Your task to perform on an android device: As quickly as possible, I want to get to london. Utilizing the Trainline app, view the bus's information.
Image 0: 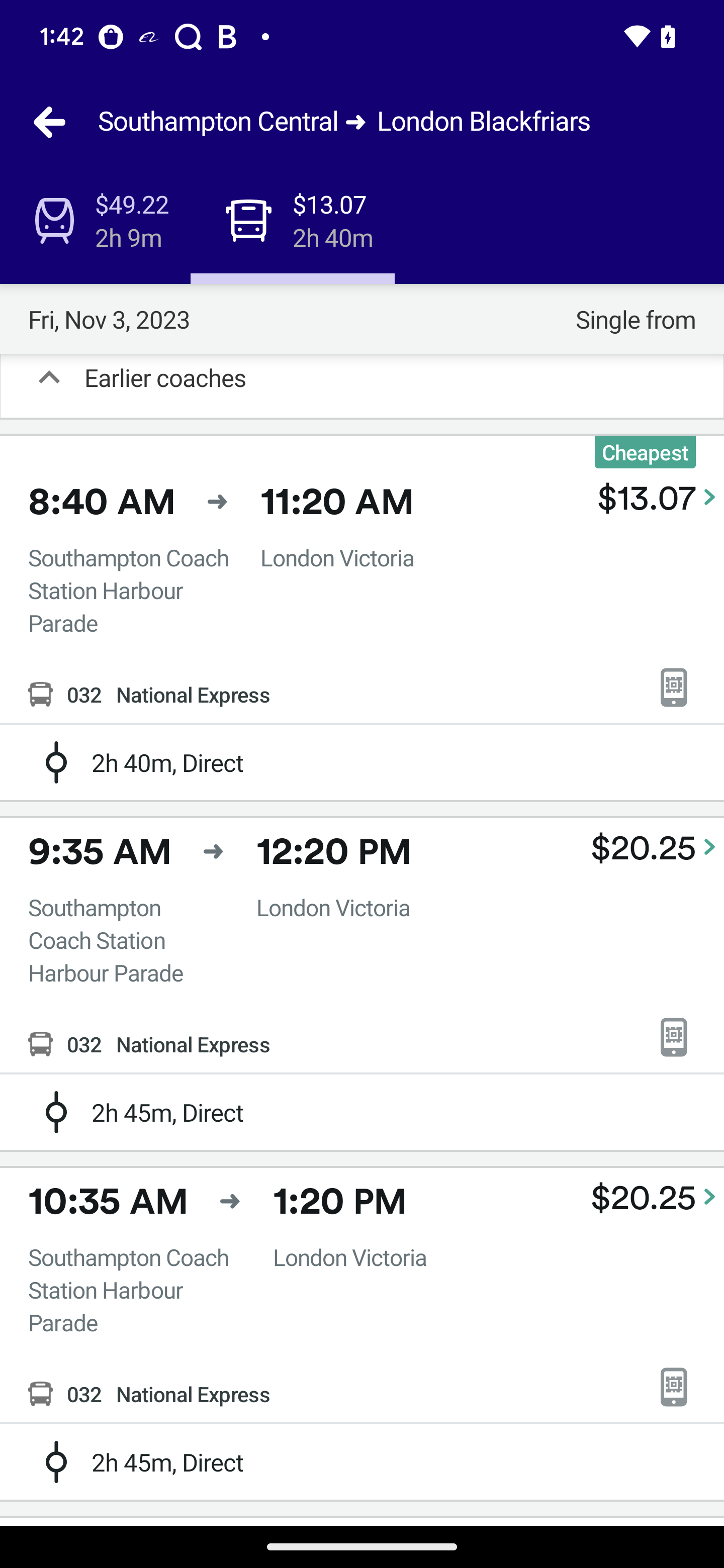
Click on the cheapest bus
Step 0: click (612, 557)